Your task to perform on an android device: Open the Puma app and view all mids style men's shoes in 5 size.
Image 0: 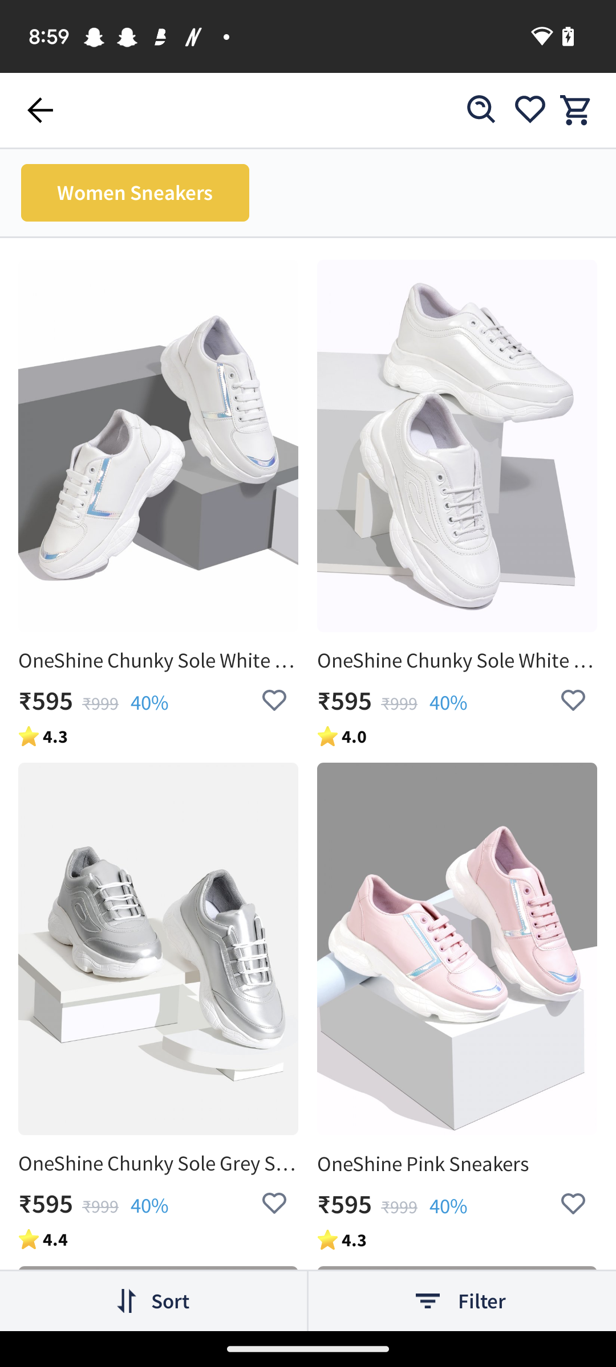
Open the Puma app
Step 0: open app "PUMA"
Image 1: 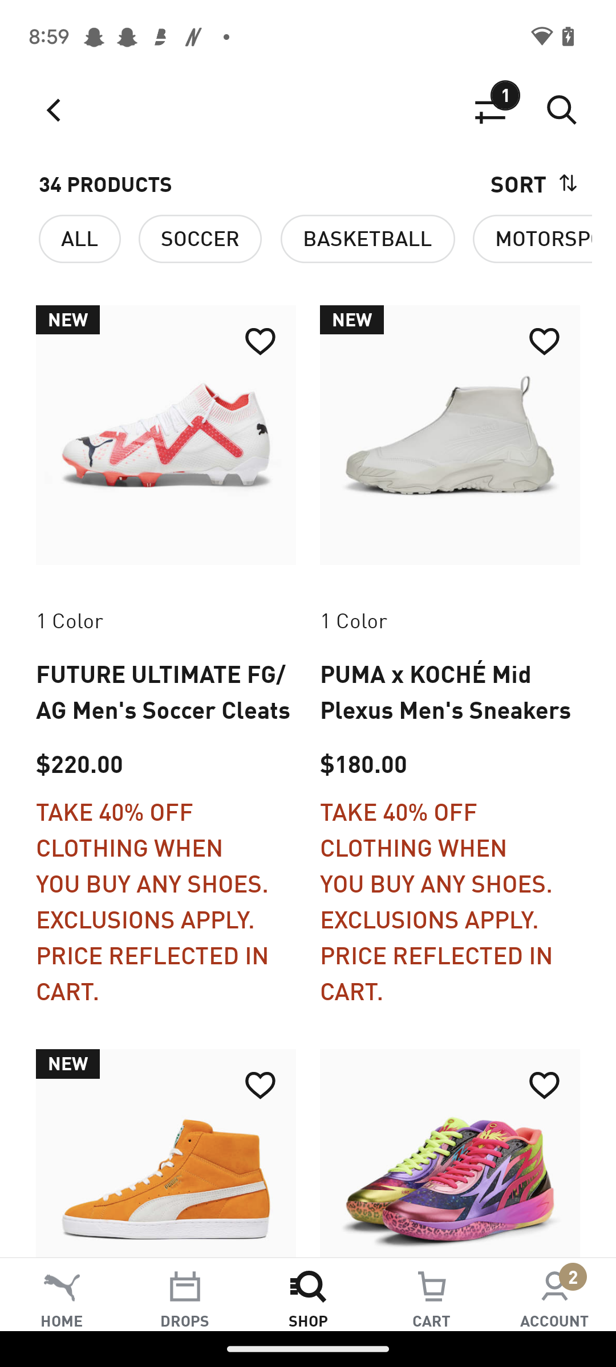
Click on the filter icon at the top of the screen
Step 1: click (490, 110)
Image 3: 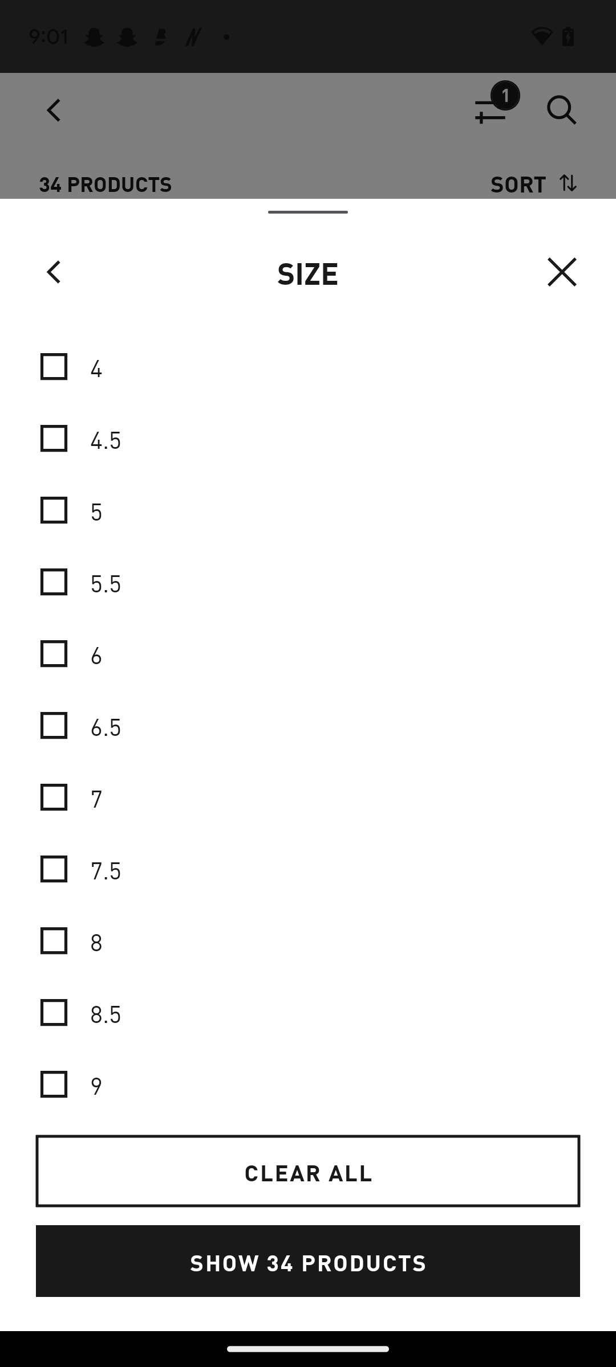
Select the size as 5
Step 3: click (308, 702)
Image 4: 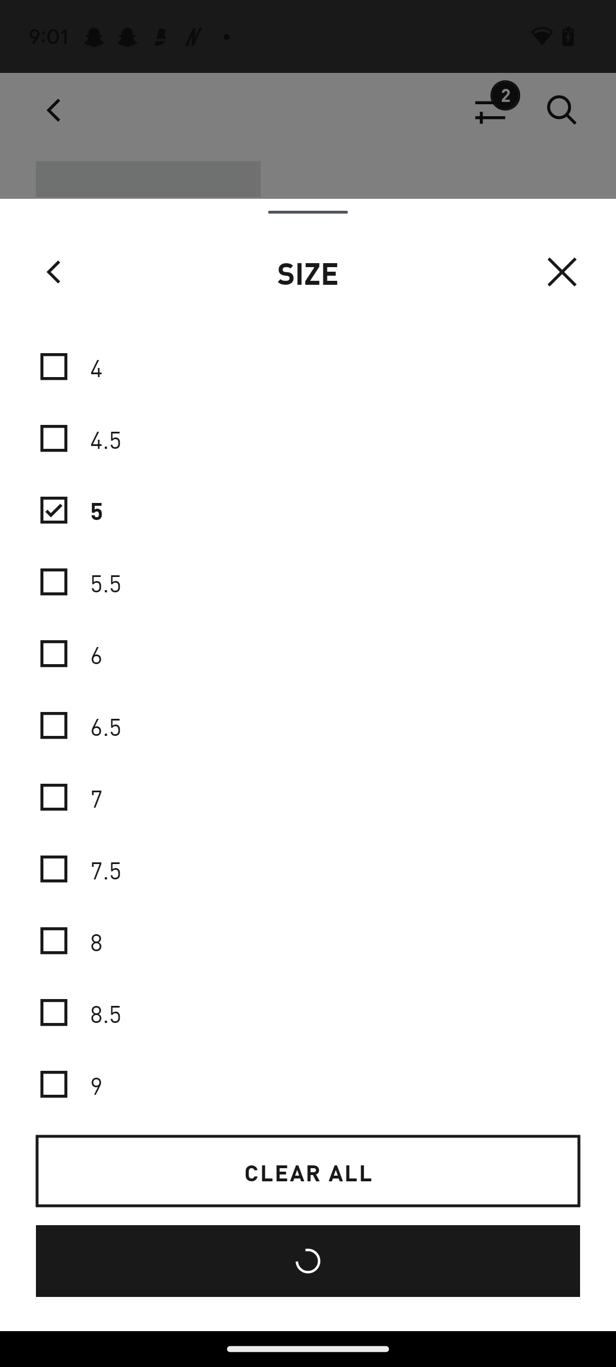
Select the size as 5
Step 4: wait
Image 5: 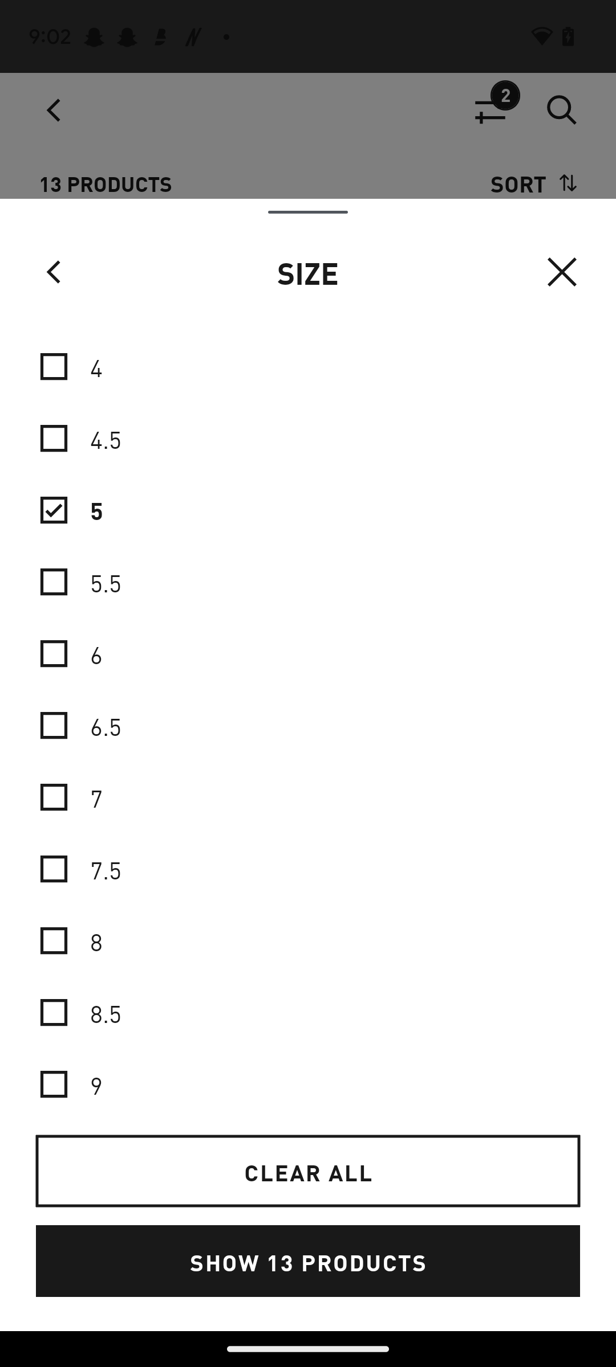
Click on show 13 products button at the bottom of the screen
Step 5: click (308, 1261)